Your task to perform on an android device: Go to the Categories Option and view all the recipes for Lunch Stuff.
Image 0: 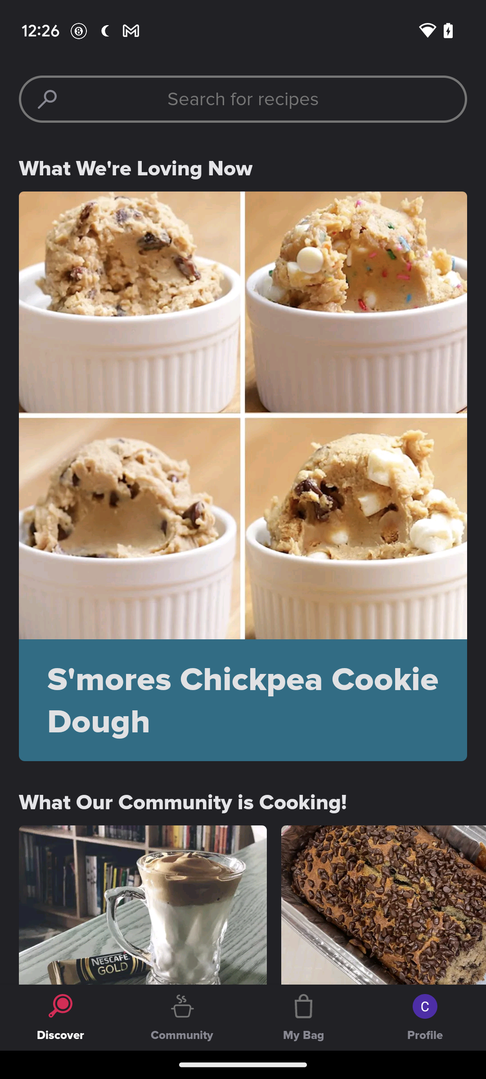
Scroll Up
Step 0: scroll down
Image 1: 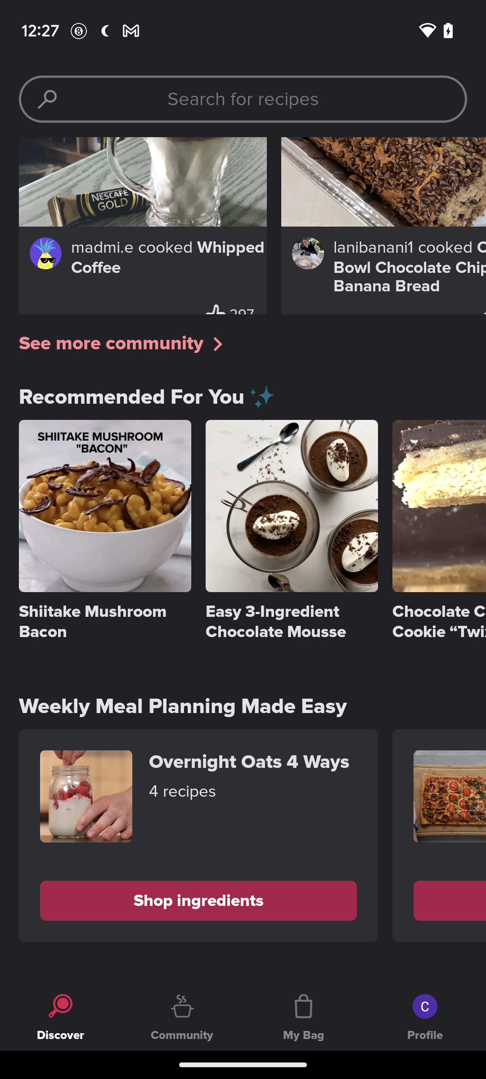
Scroll Up
Step 1: scroll down
Image 2: 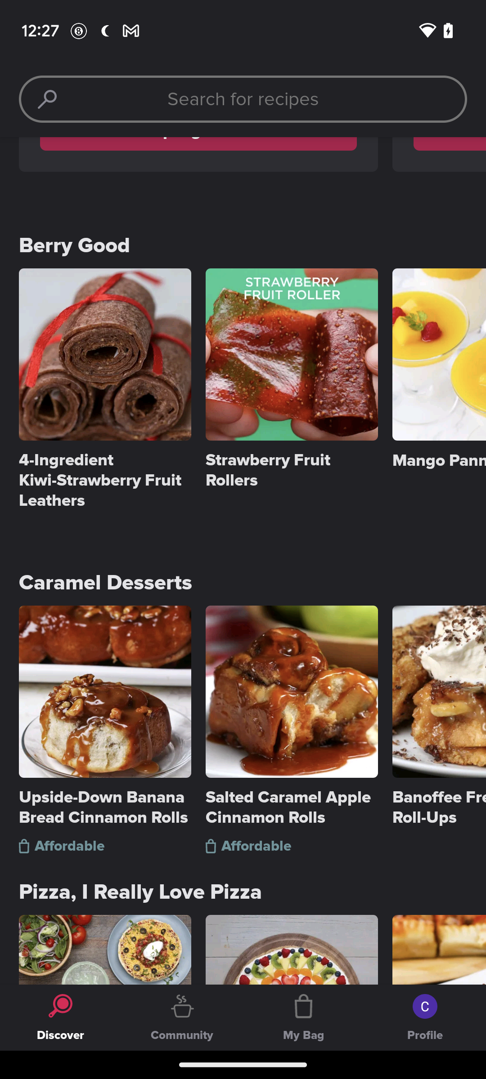
Scroll Up
Step 2: scroll down
Image 3: 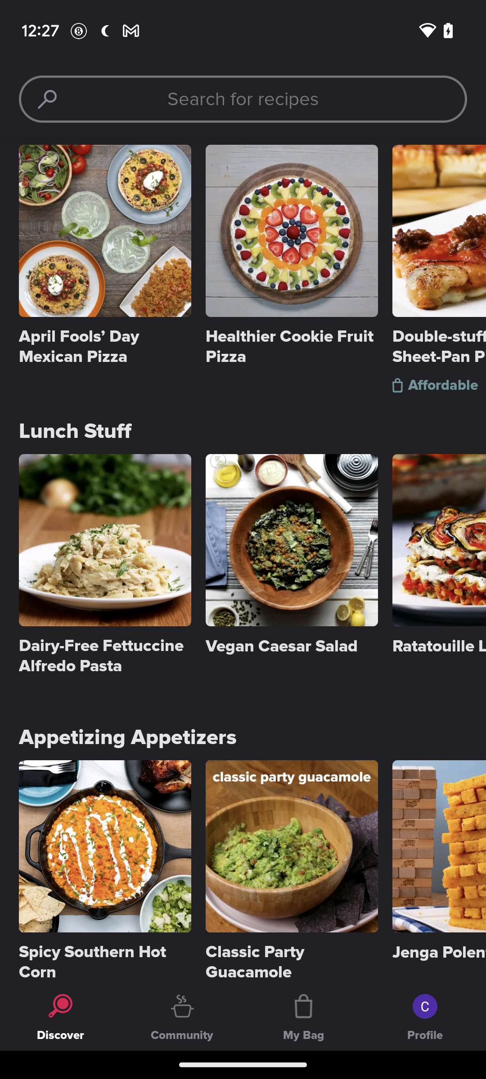
Scroll Left
Step 3: scroll right
Image 4: 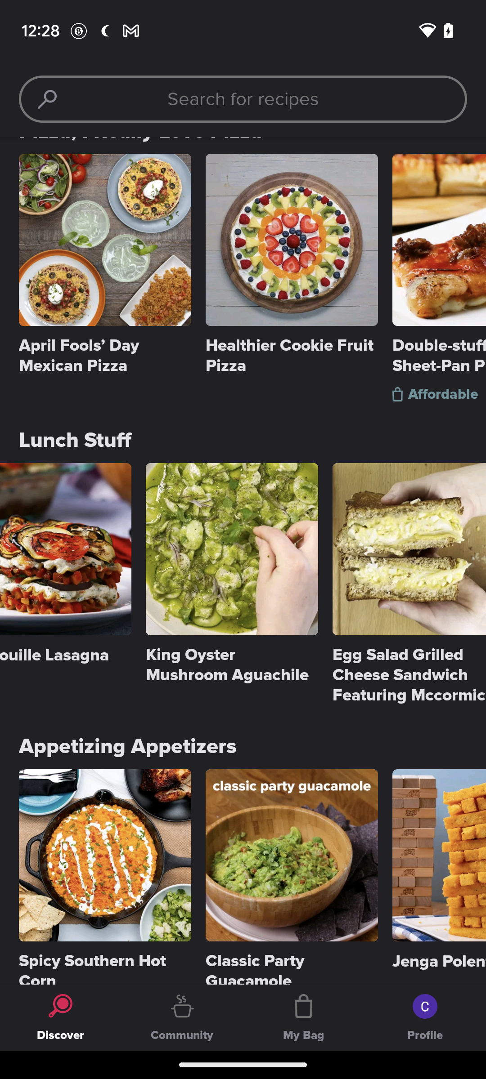
Scroll Left
Step 4: scroll right
Image 5: 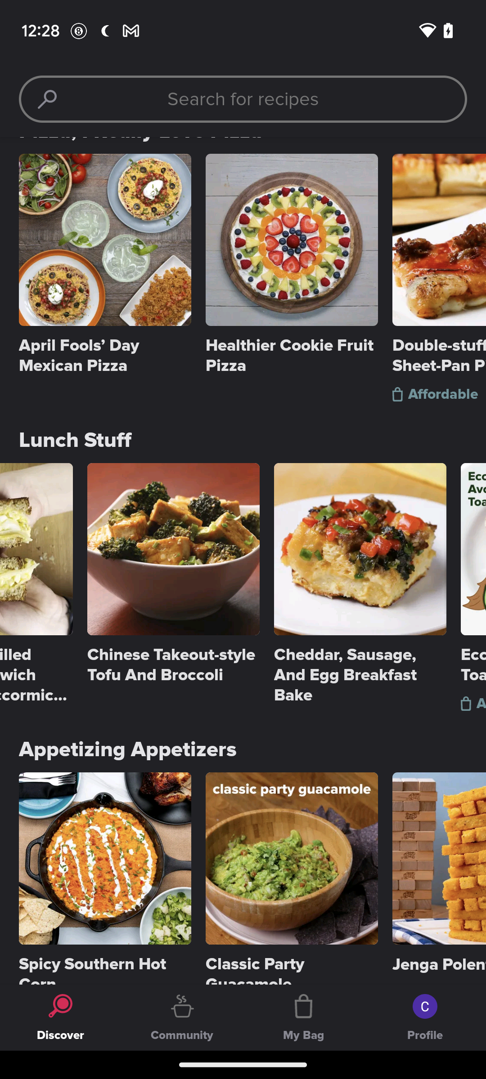
Scroll Left
Step 5: scroll right
Image 6: 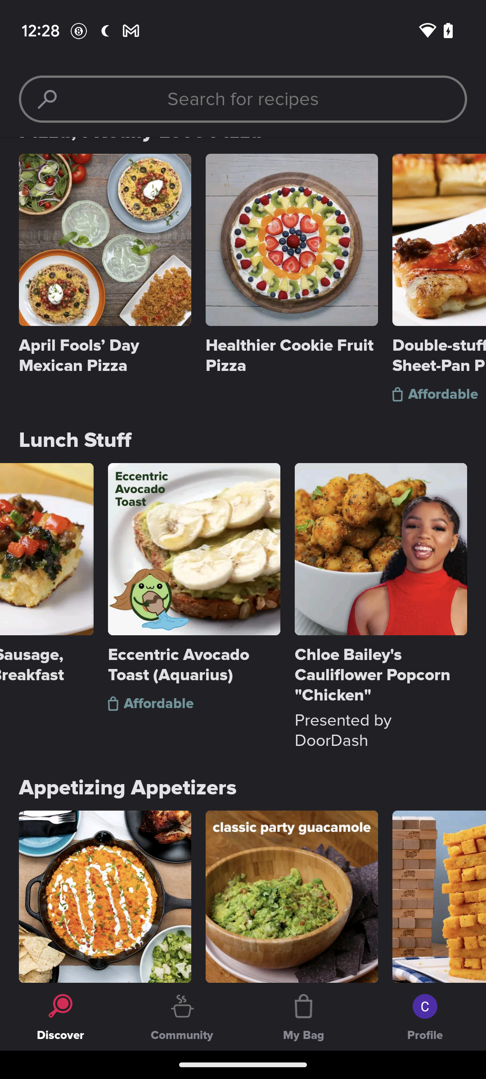
Scroll Left
Step 6: scroll right
Image 7: 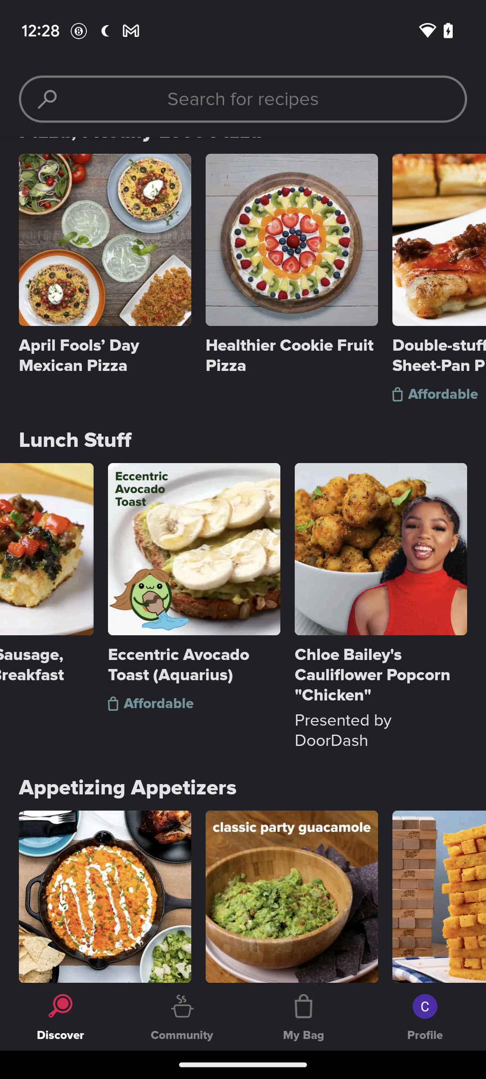
Click on Eccentric Avocado Toast(Aquarius)
Step 7: click (194, 665)